Your task to perform on an android device: I want to send the landscape-design file to mared.harris@gmail.com via the Gmail app so she can see all the designs.
Image 0: 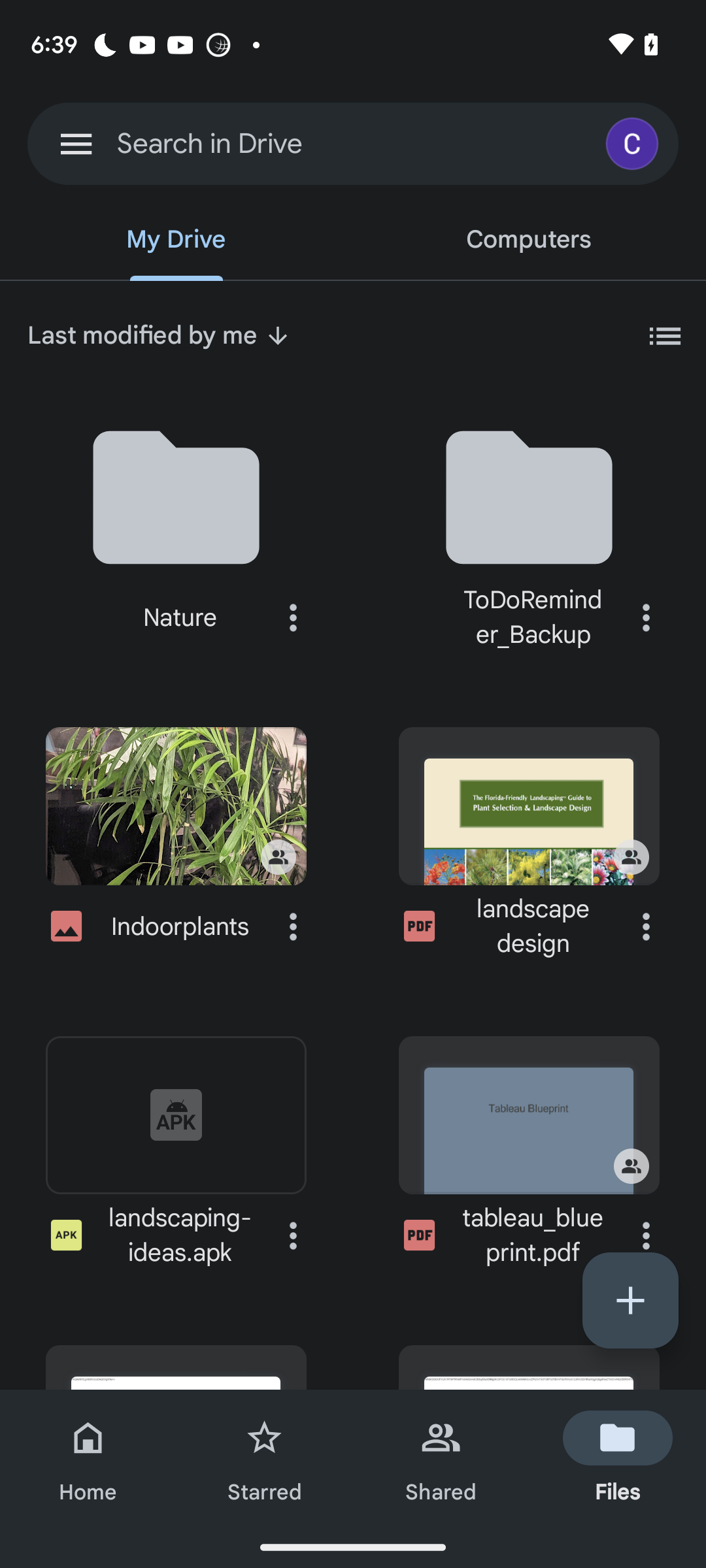
Click on the three dot icon of the landscape-design file
Step 0: click (646, 926)
Image 1: 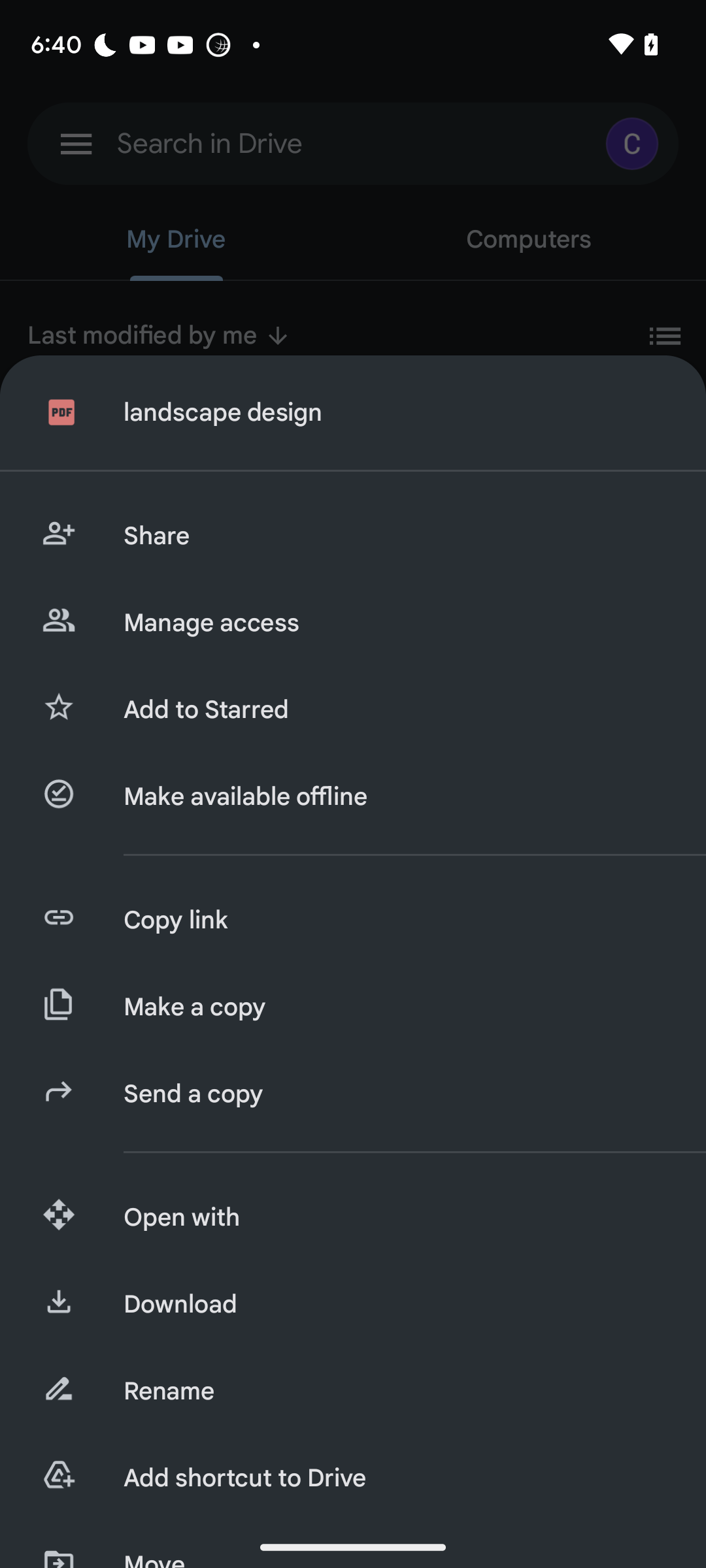
Click on the share option
Step 1: click (394, 536)
Image 2: 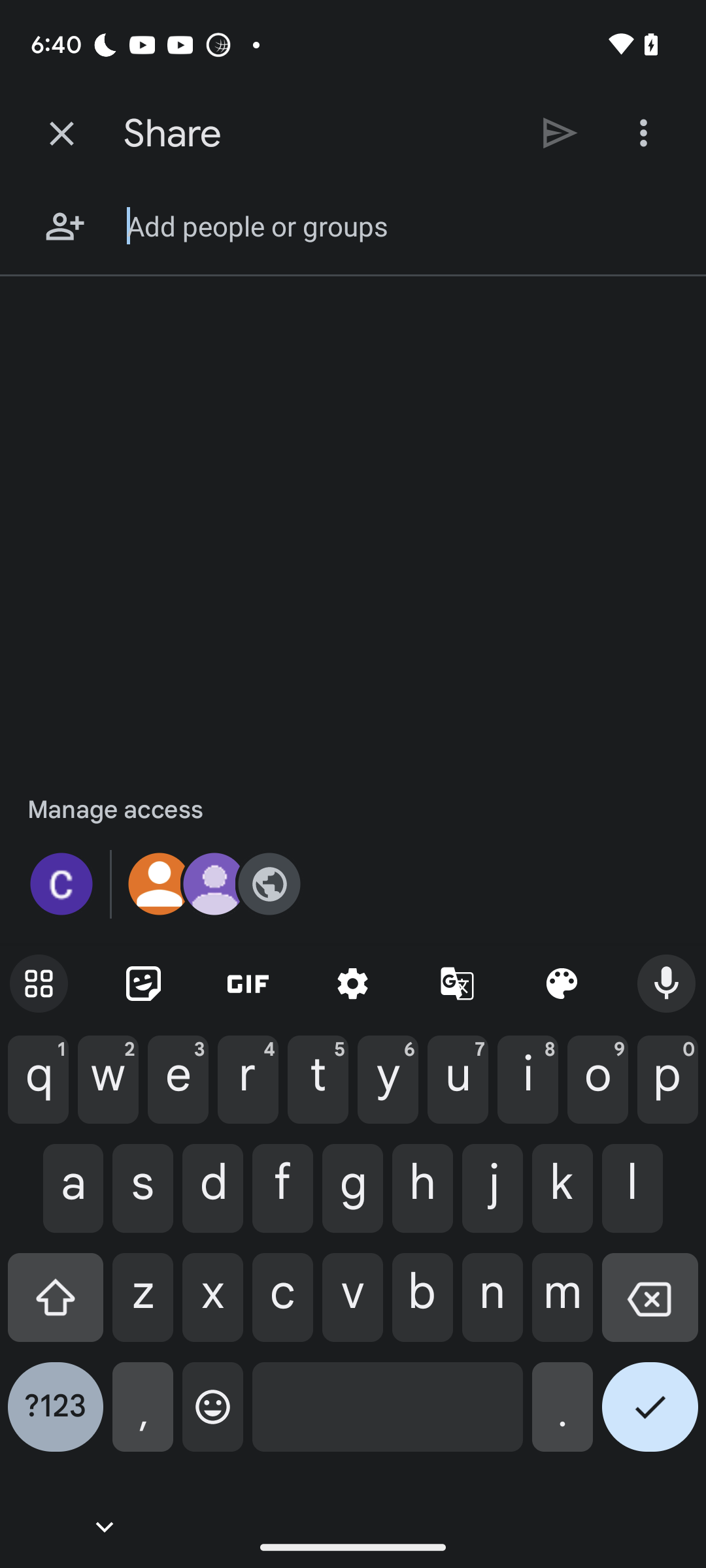
Enter mared.harris@gmail.com in the textbox
Step 2: type "mared.harris@gmail.com"
Image 3: 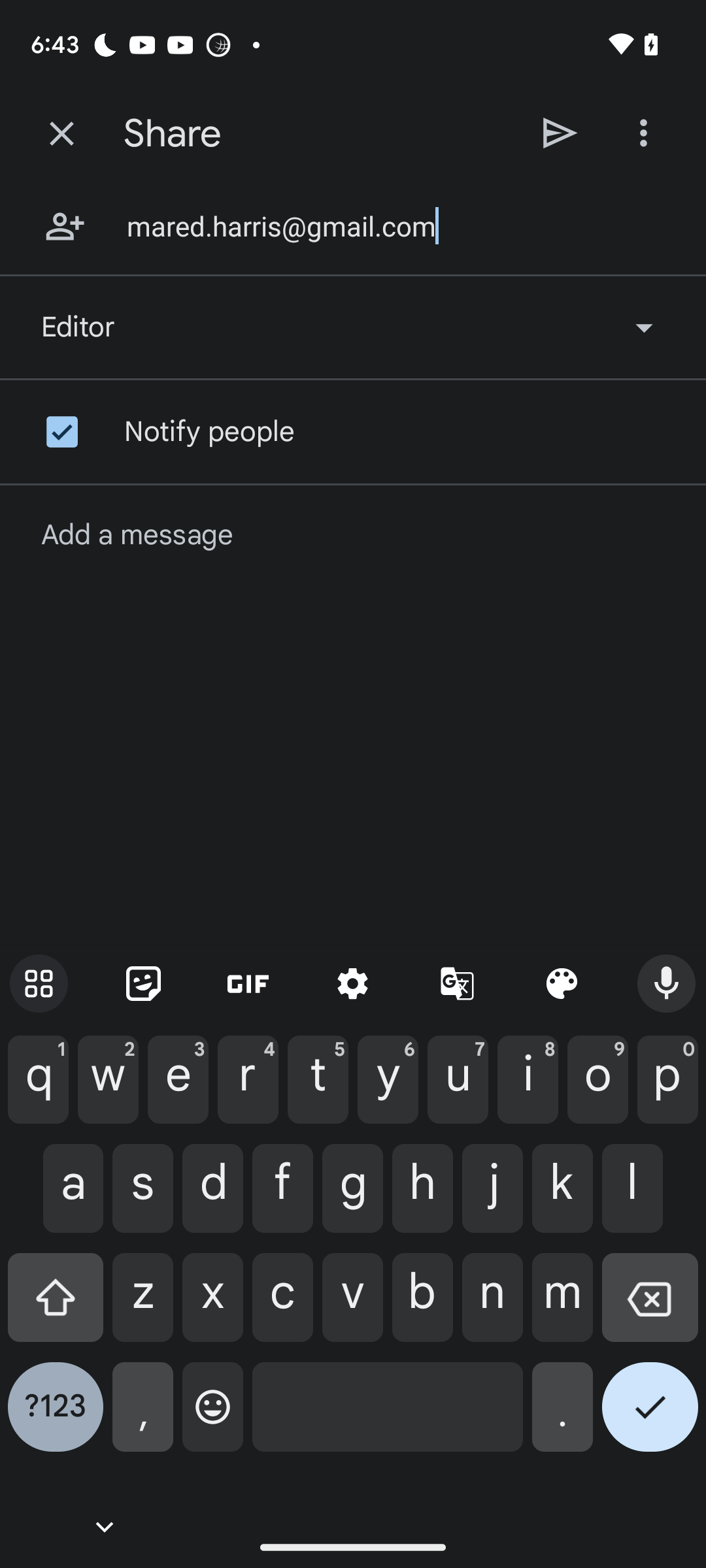
Enter mared.harris@gmail.com in the textbox
Step 3: wait
Image 4: 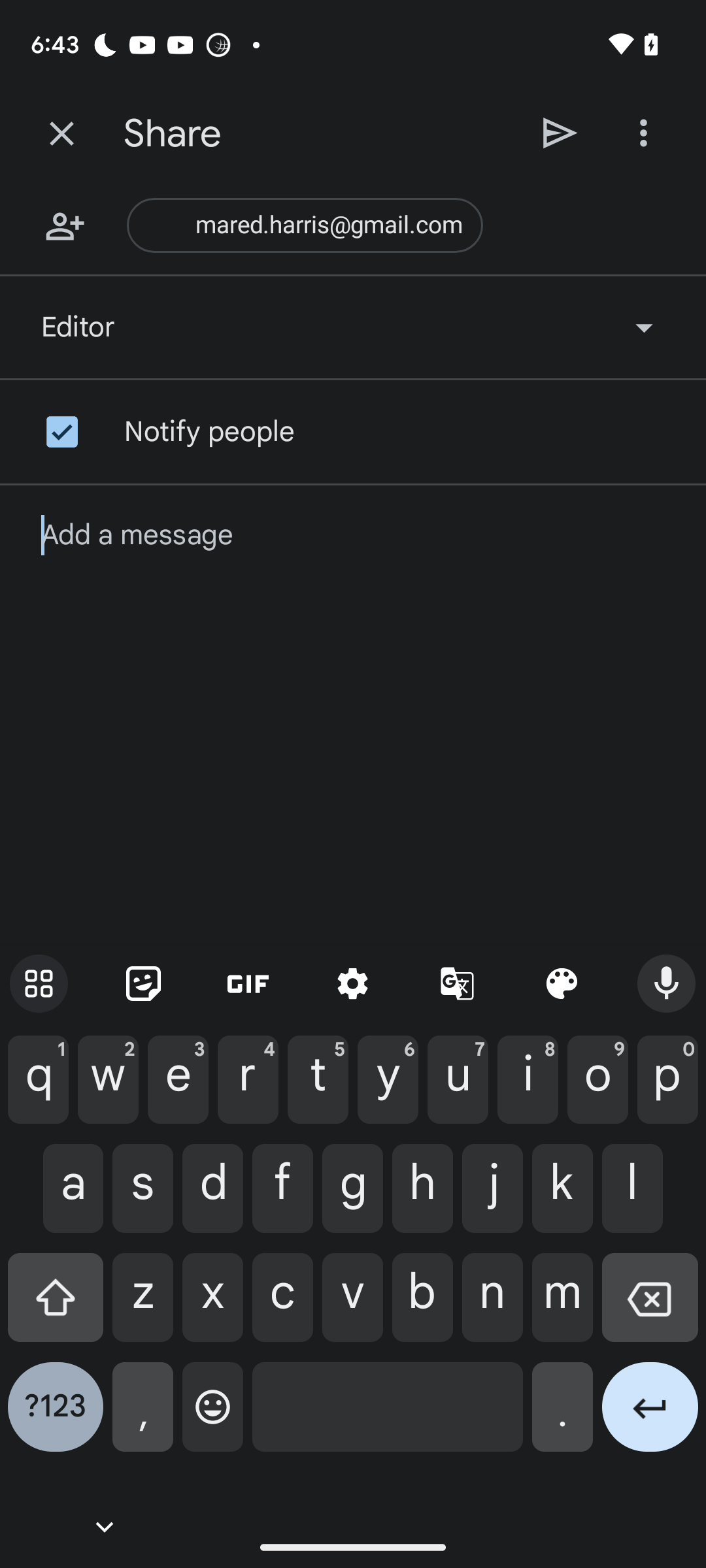
Click on the send option
Step 4: click (560, 133)
Image 5: 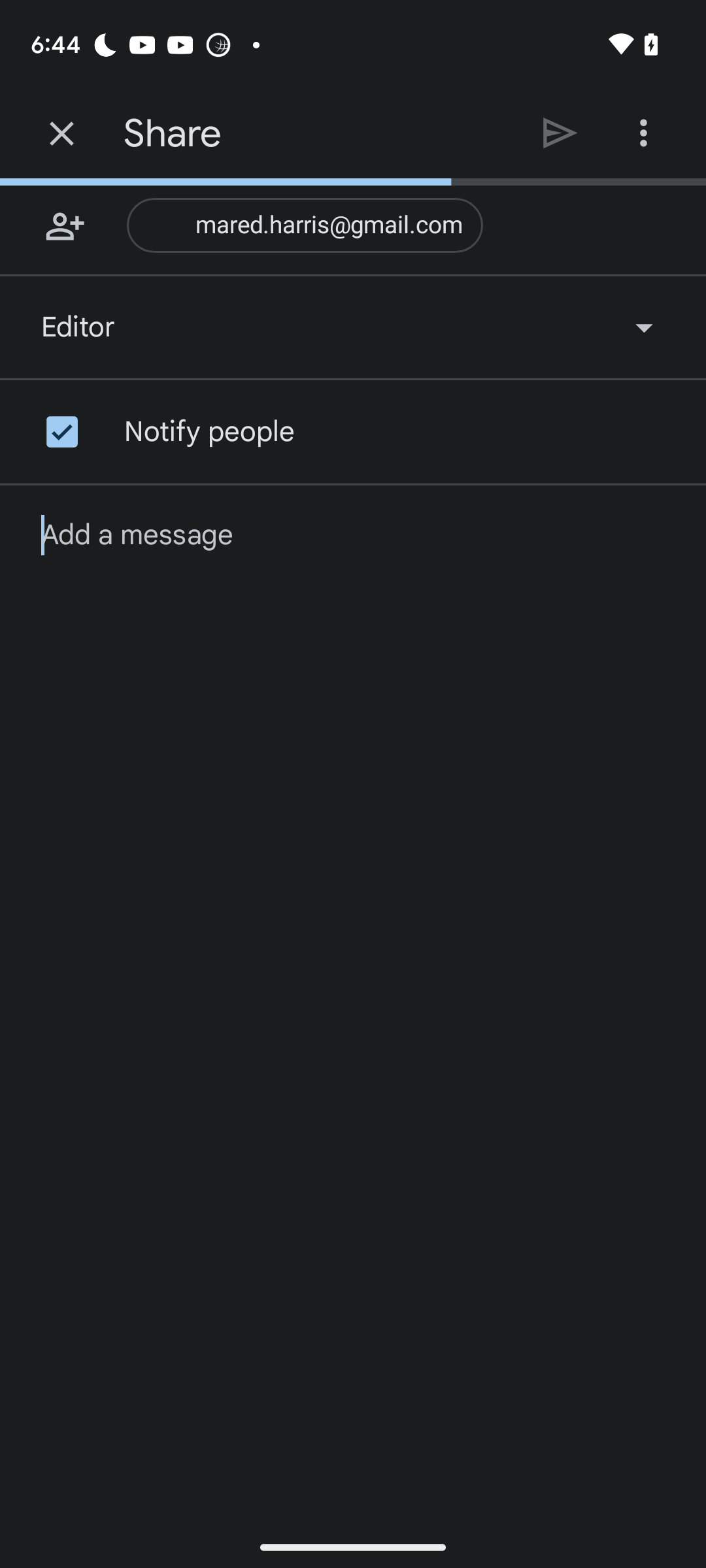
Click on the send option
Step 5: wait